Your task to perform on an android device: I want to increase the brightness in the app in order to view the text clearly.
Image 0: 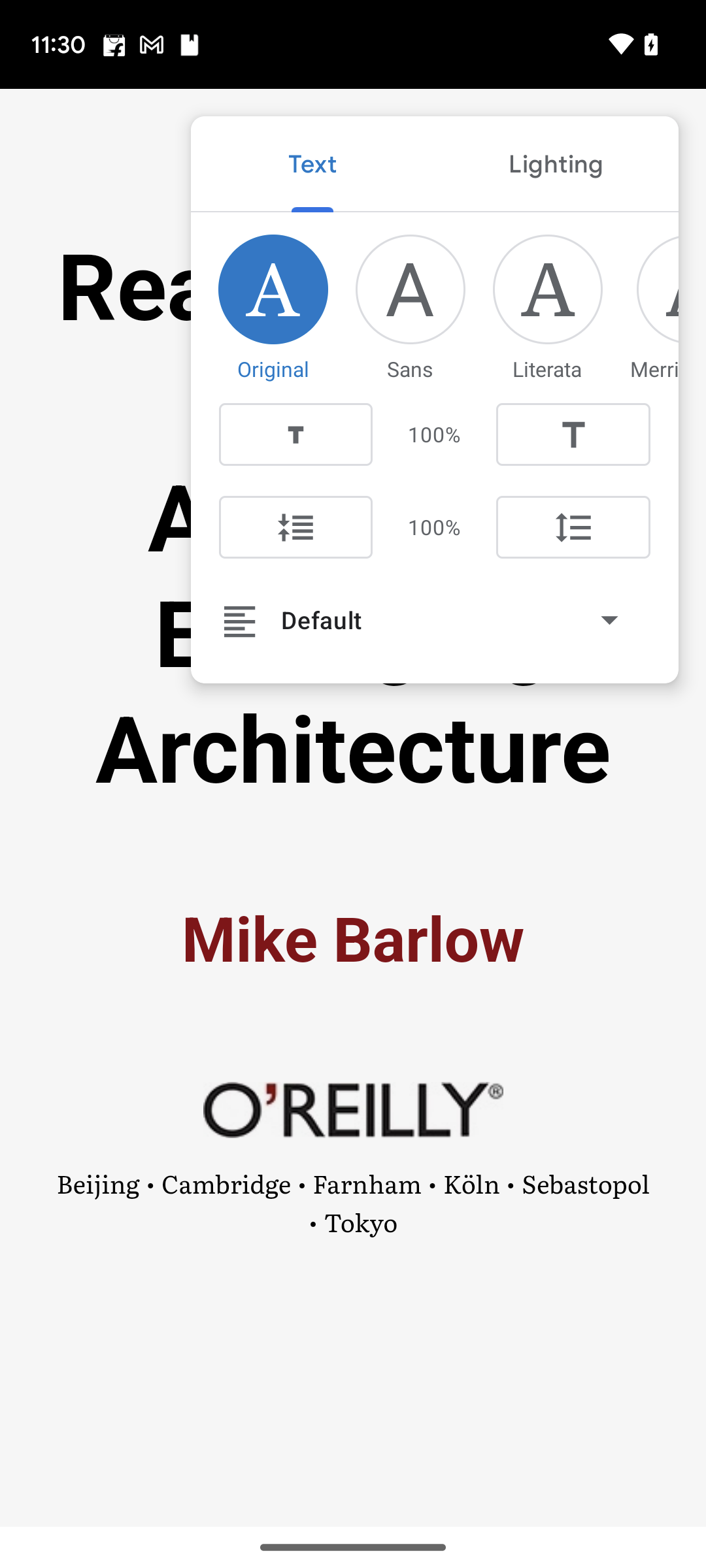
Click on the lighting option on the top right side of the screen.
Step 0: click (556, 164)
Image 1: 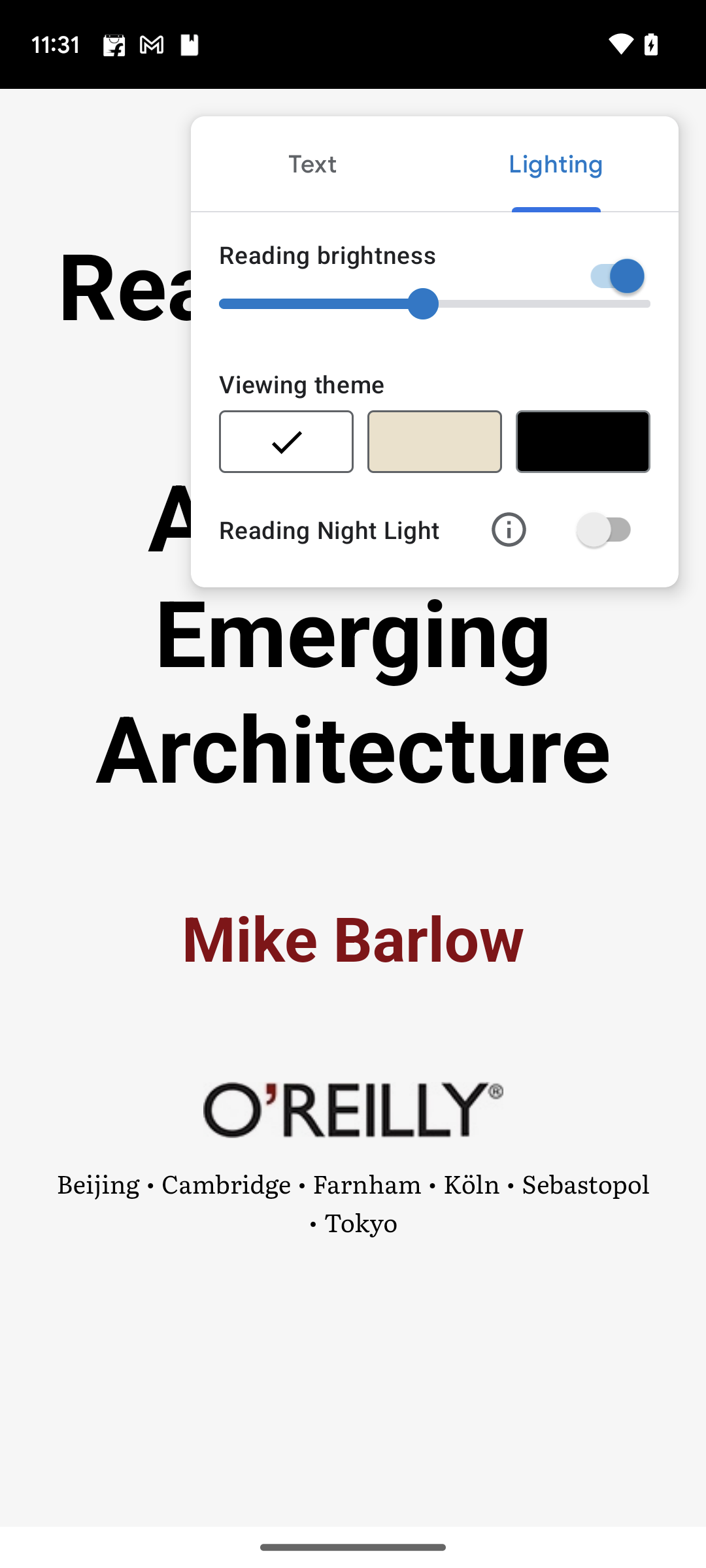
Slide the brightness to the right side in order to increase the brightness.
Step 1: scroll left